Your task to perform on an android device: Snooze my alarm on the clock app.
Image 0: 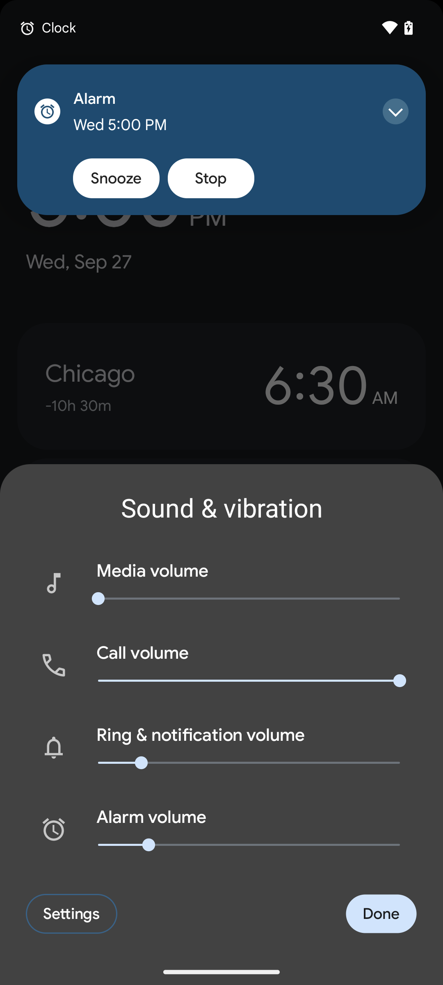
Click on the tab Snooze.
Step 0: click (116, 178)